Your task to perform on an android device: As the block heels are very comfortable so i would like to view Greatonu Womens court shoes mid chunky dress sandals
Image 0: 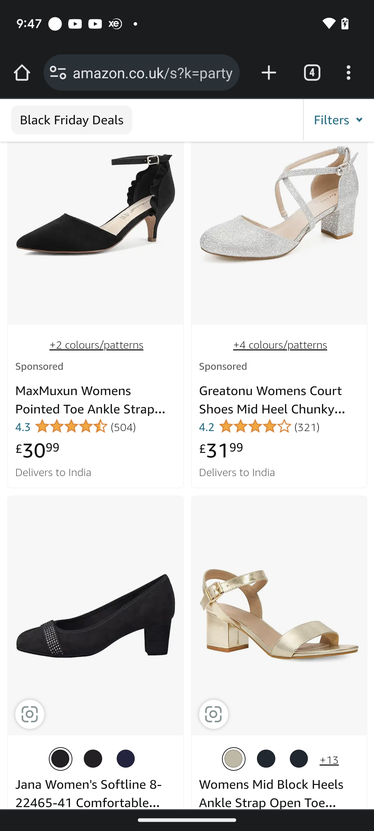
Click on the Greatonu Womens court shoes mid chunky dress sandals
Step 0: click (286, 207)
Image 1: 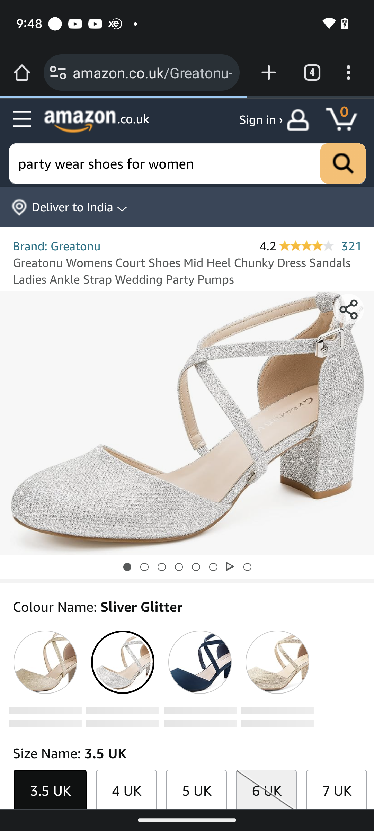
Swipe up to view shoes
Step 1: scroll down
Image 2: 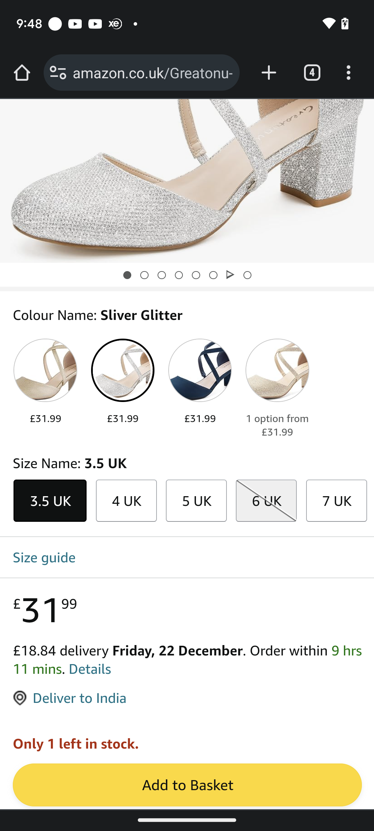
Swipe up to view shoes
Step 2: scroll down